Your task to perform on an android device: I will depart from Hamilton bus station at 10:55 AM, so view the details of the bus, such as departure and arrival timing, bus stops, etc., on the Greyhound app.
Image 0: 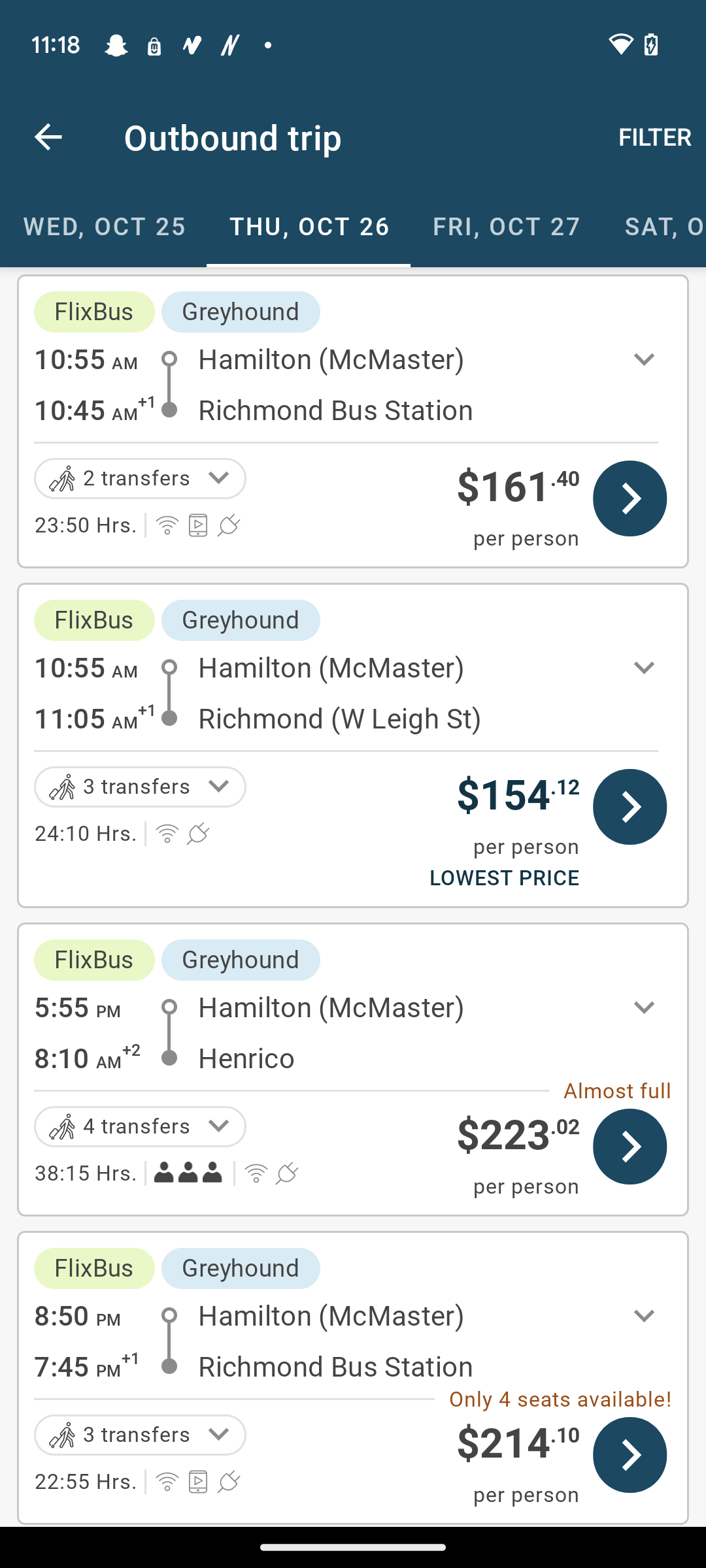
Click on the first tab where the bus is departing at 10:45 AM.
Step 0: click (407, 409)
Image 2: 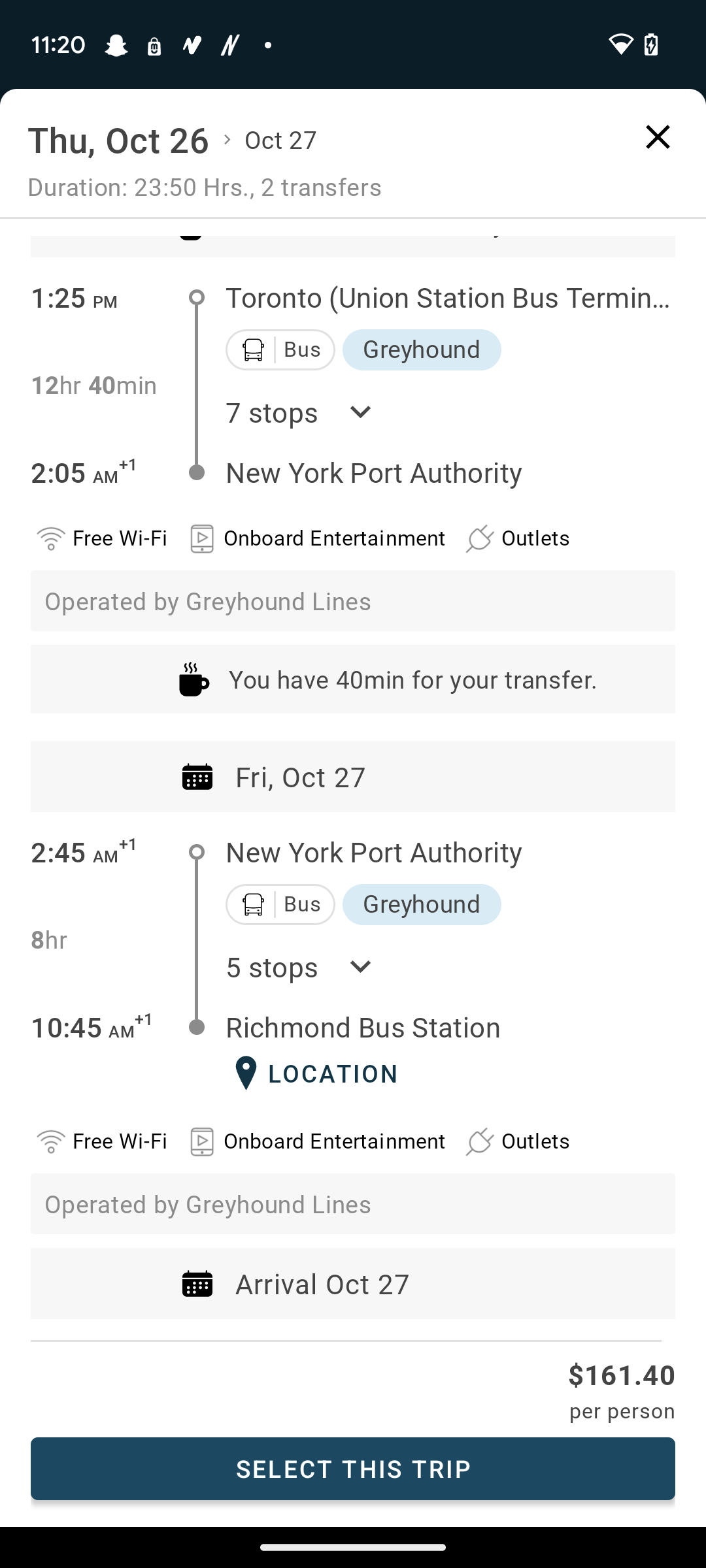
Click  on the Down-side arrow in the first tab.
Step 2: click (352, 417)
Image 3: 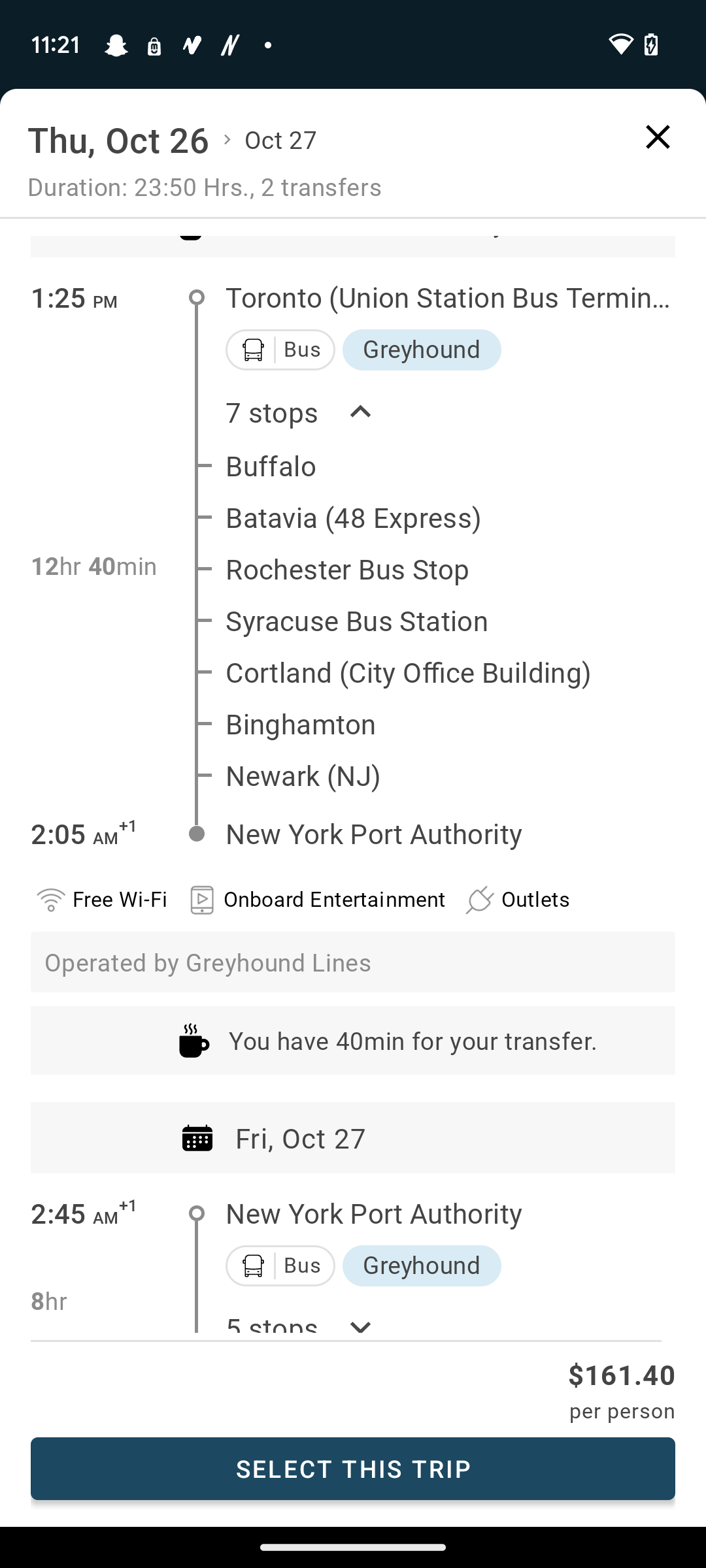
Scroll up
Step 3: scroll down
Image 4: 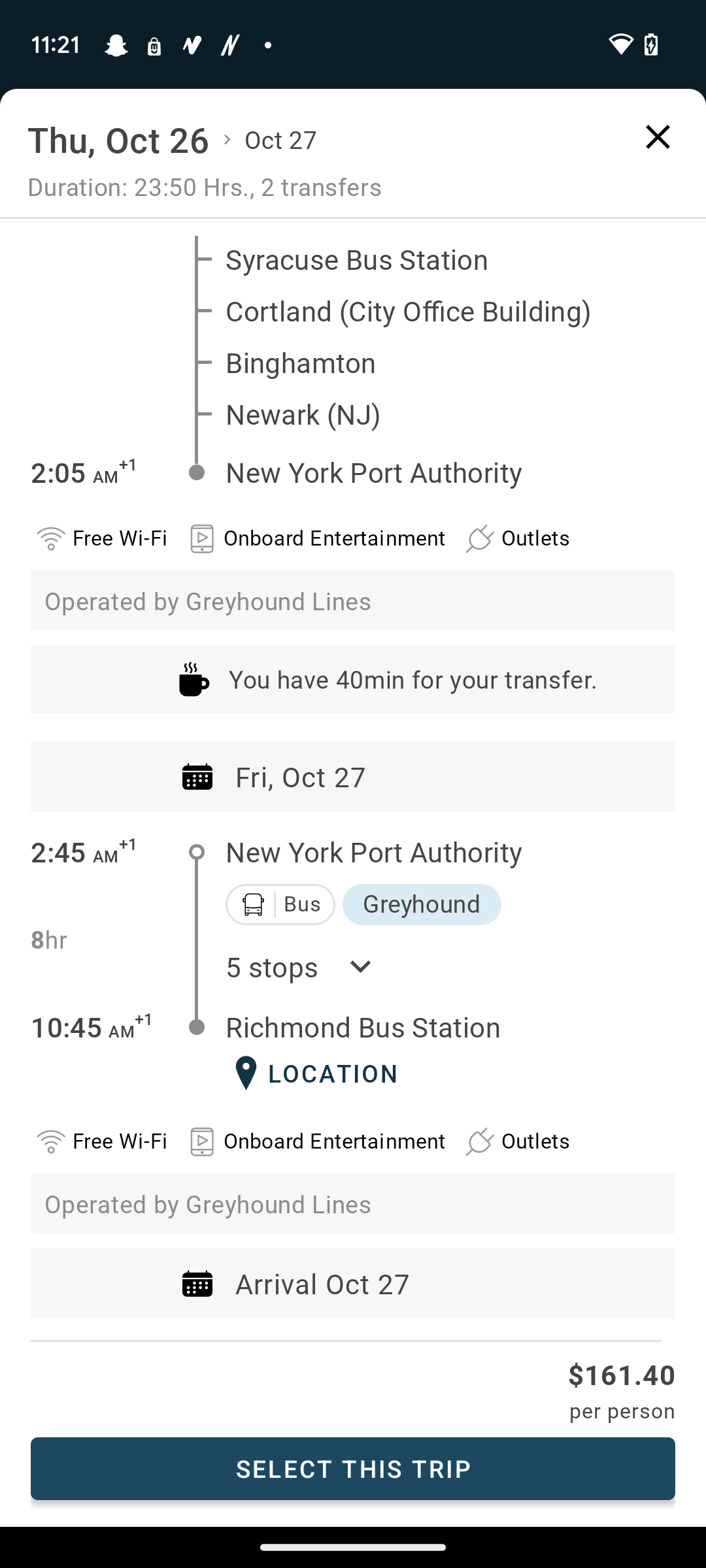
Click on the text "5 stops".
Step 4: click (272, 966)
Image 5: 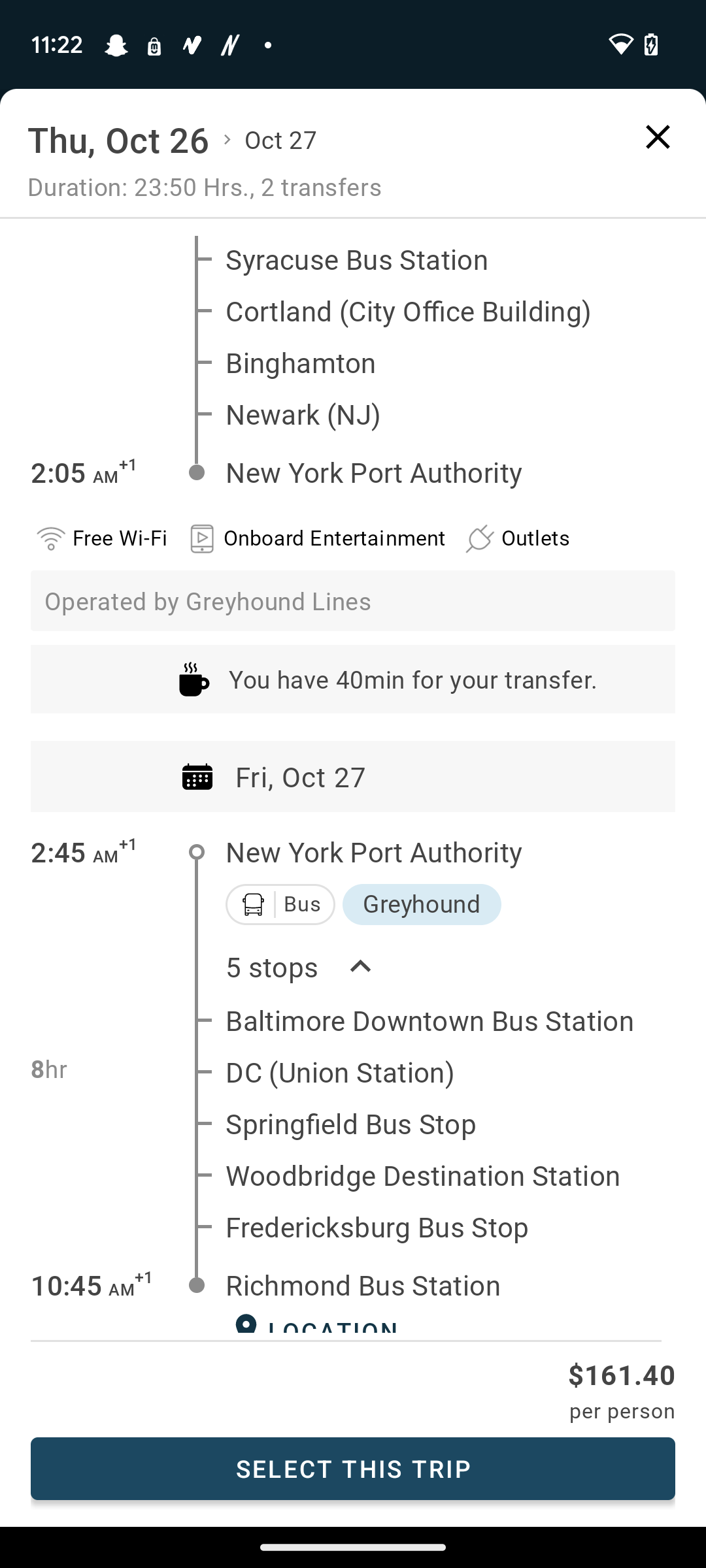
Scroll up.
Step 5: scroll down